Your task to perform on an android device: Create a new album called Planting and add the first 3 photos
Image 0: 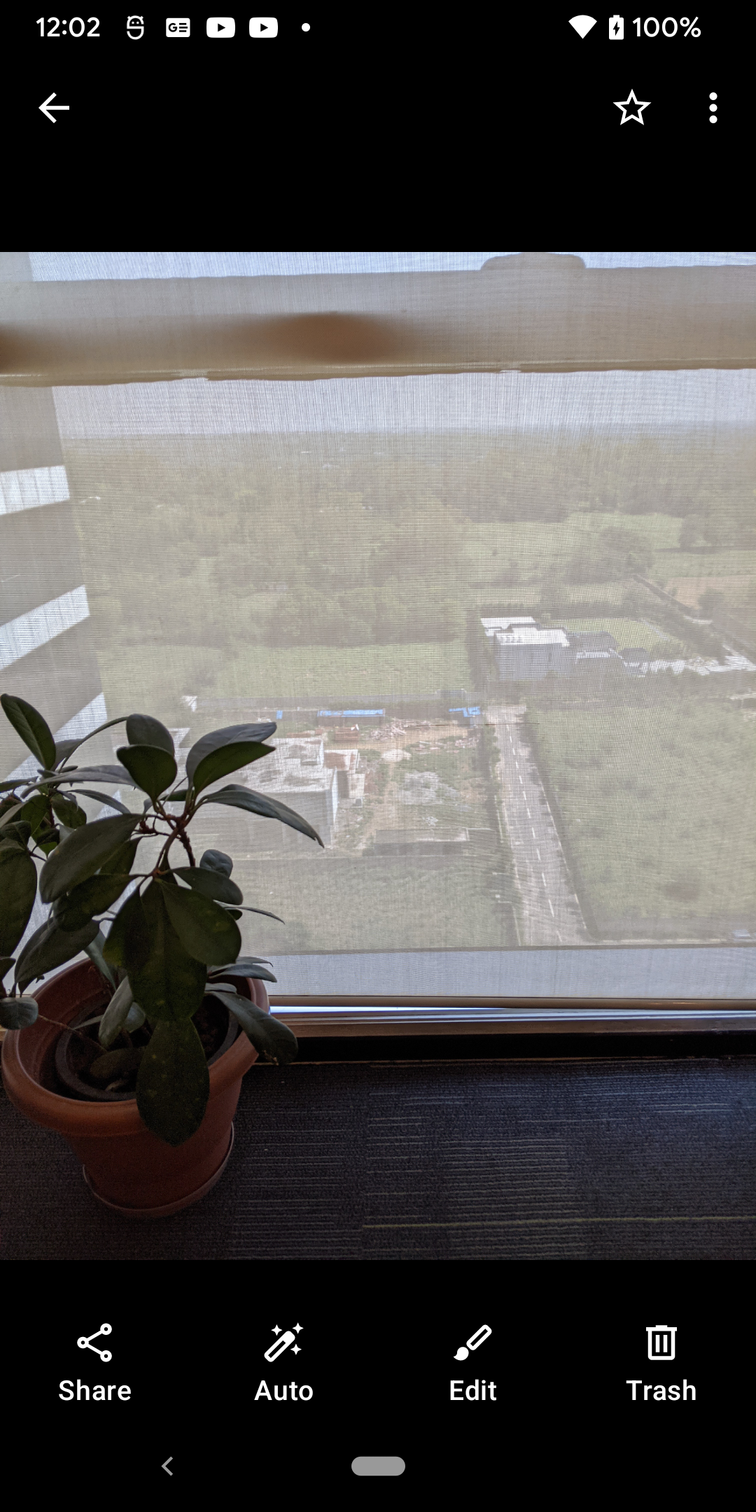
Go back to the previous page
Step 0: press back button
Image 1: 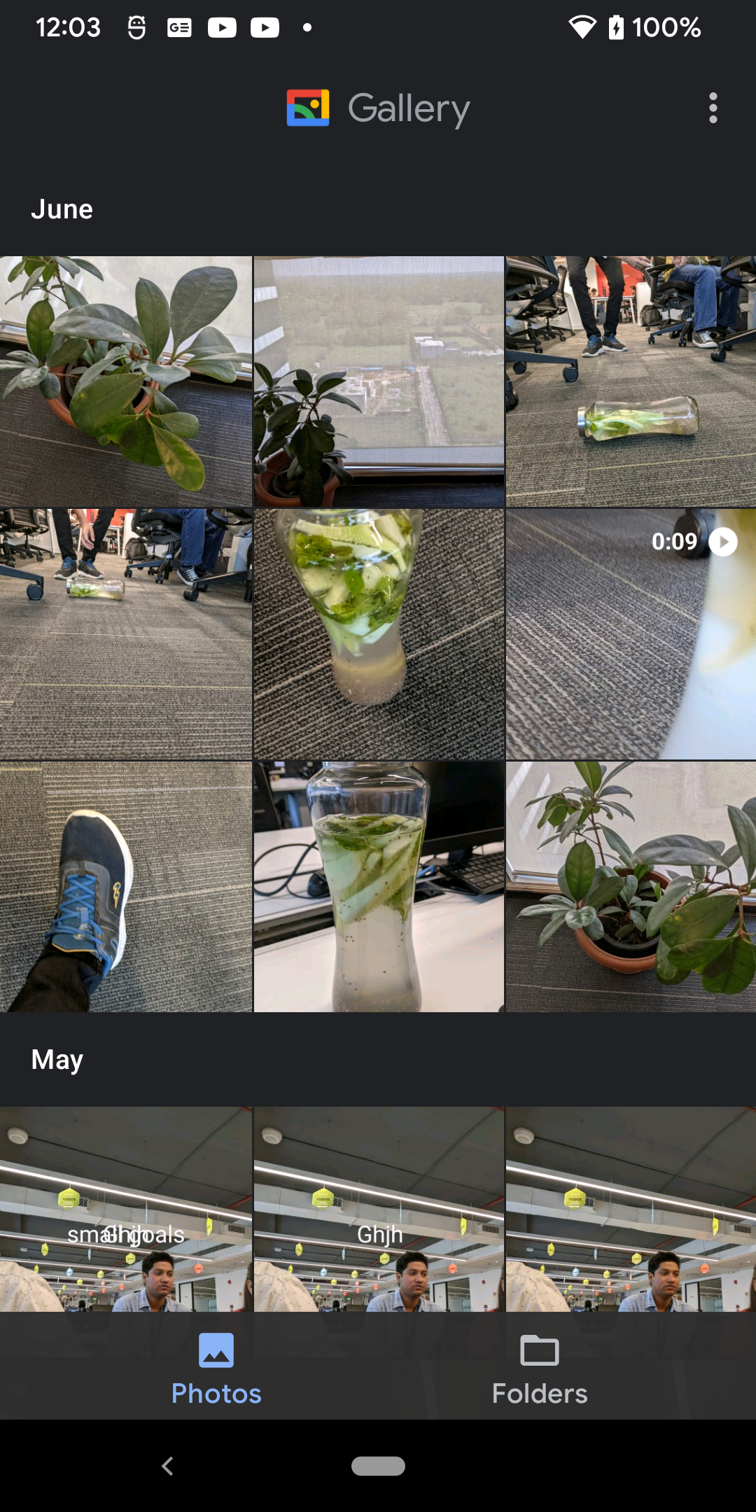
Go to the Folders section at the bottom right corner of the screen
Step 1: click (631, 1389)
Image 3: 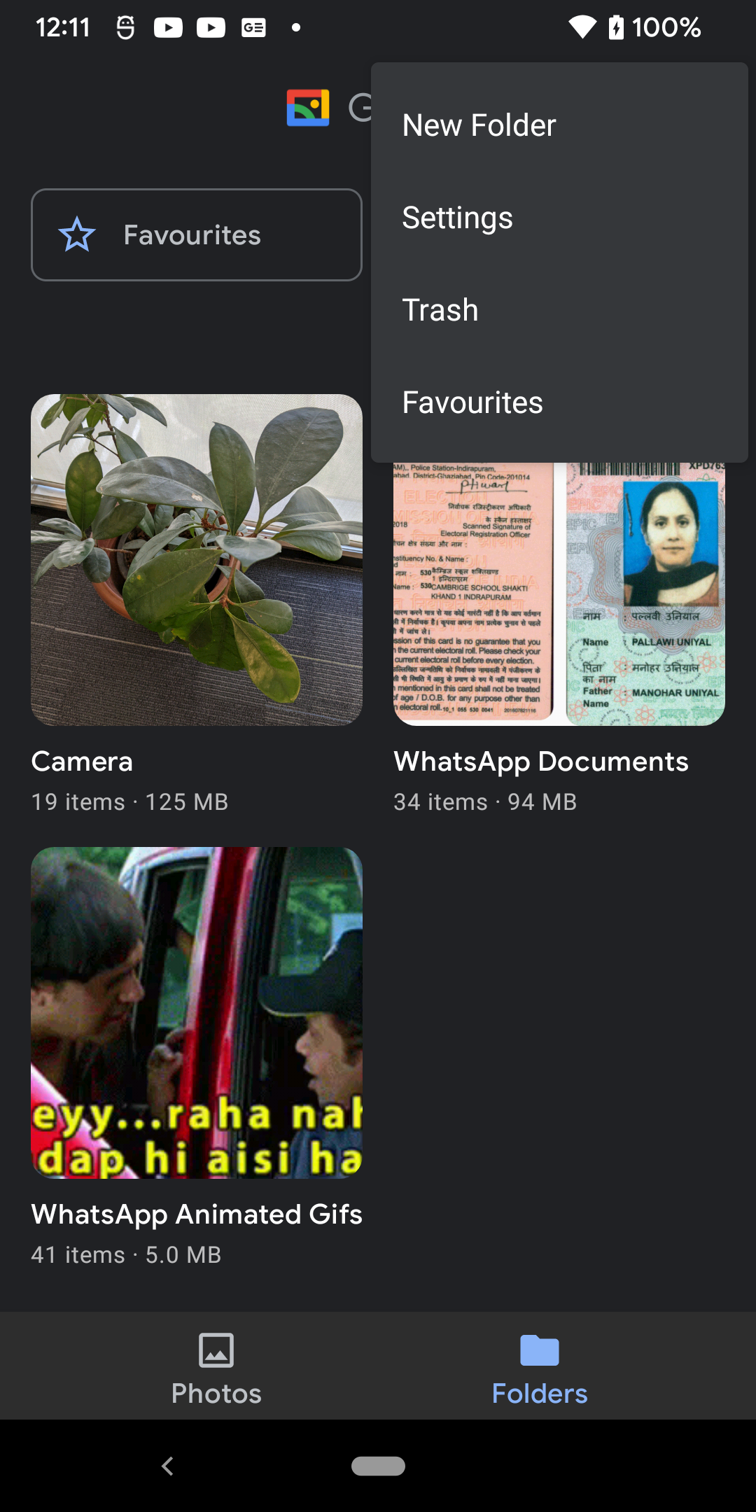
Click on the New Folder option at the top right corner of the screen
Step 3: click (559, 123)
Image 4: 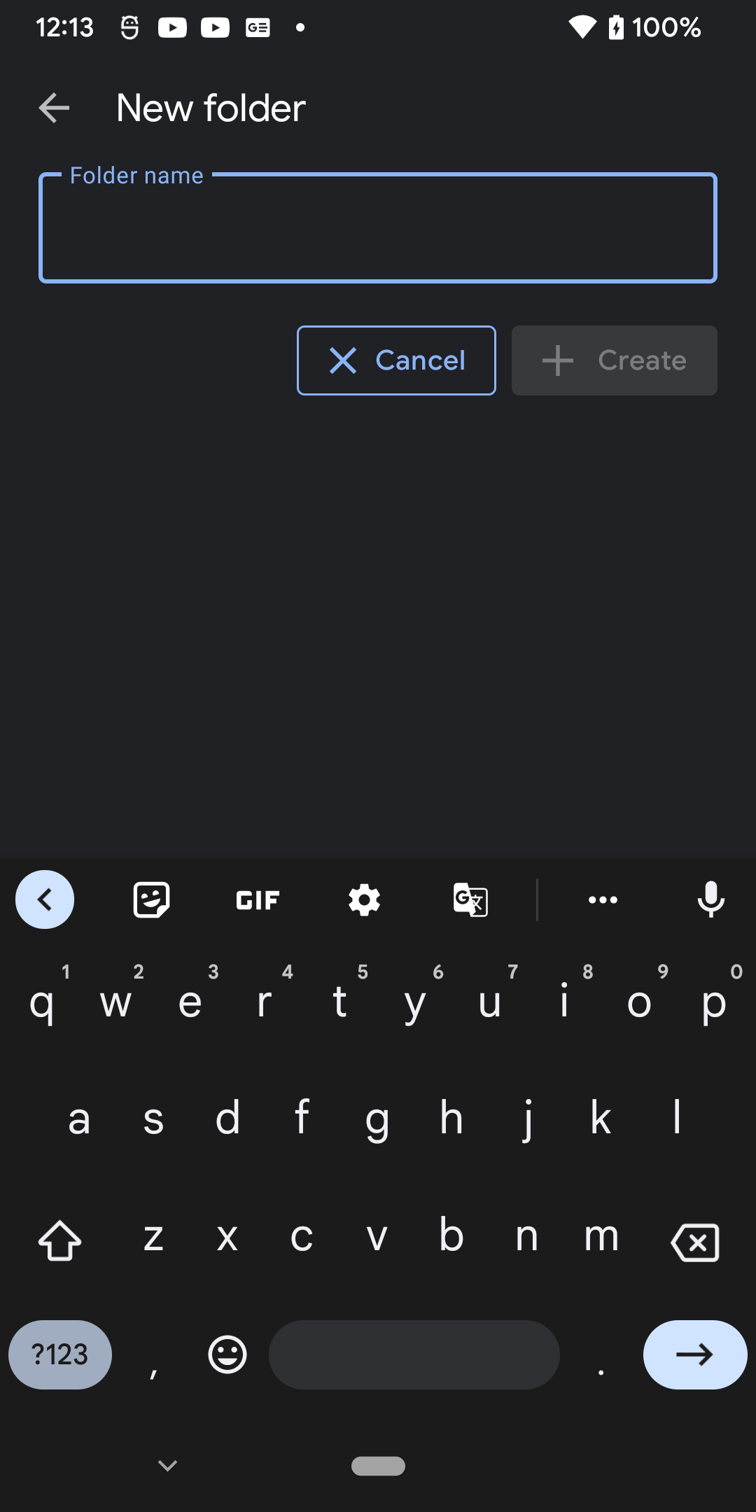
Add Folder Name as Planting
Step 4: type "Planting"
Image 5: 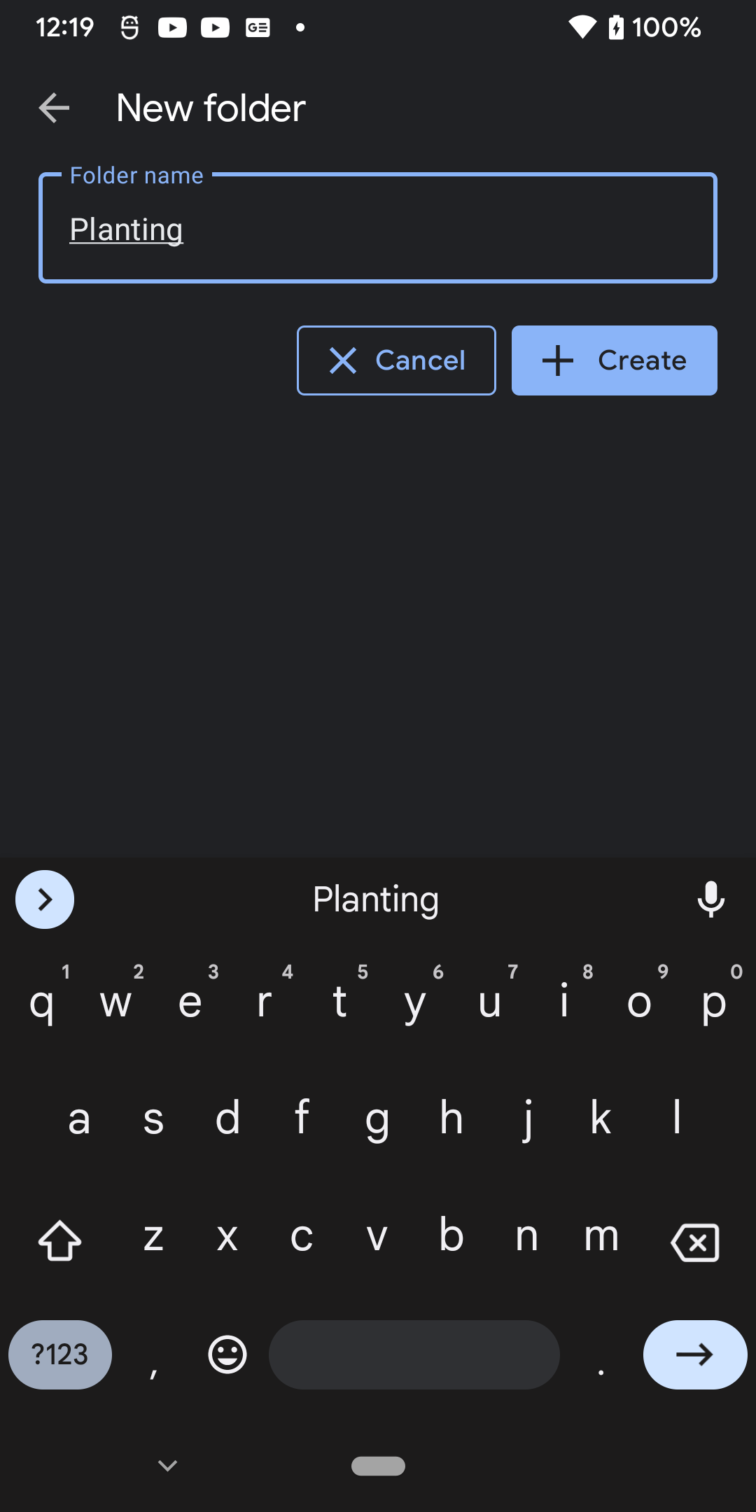
Click on the Create Button 
Step 5: click (615, 360)
Image 6: 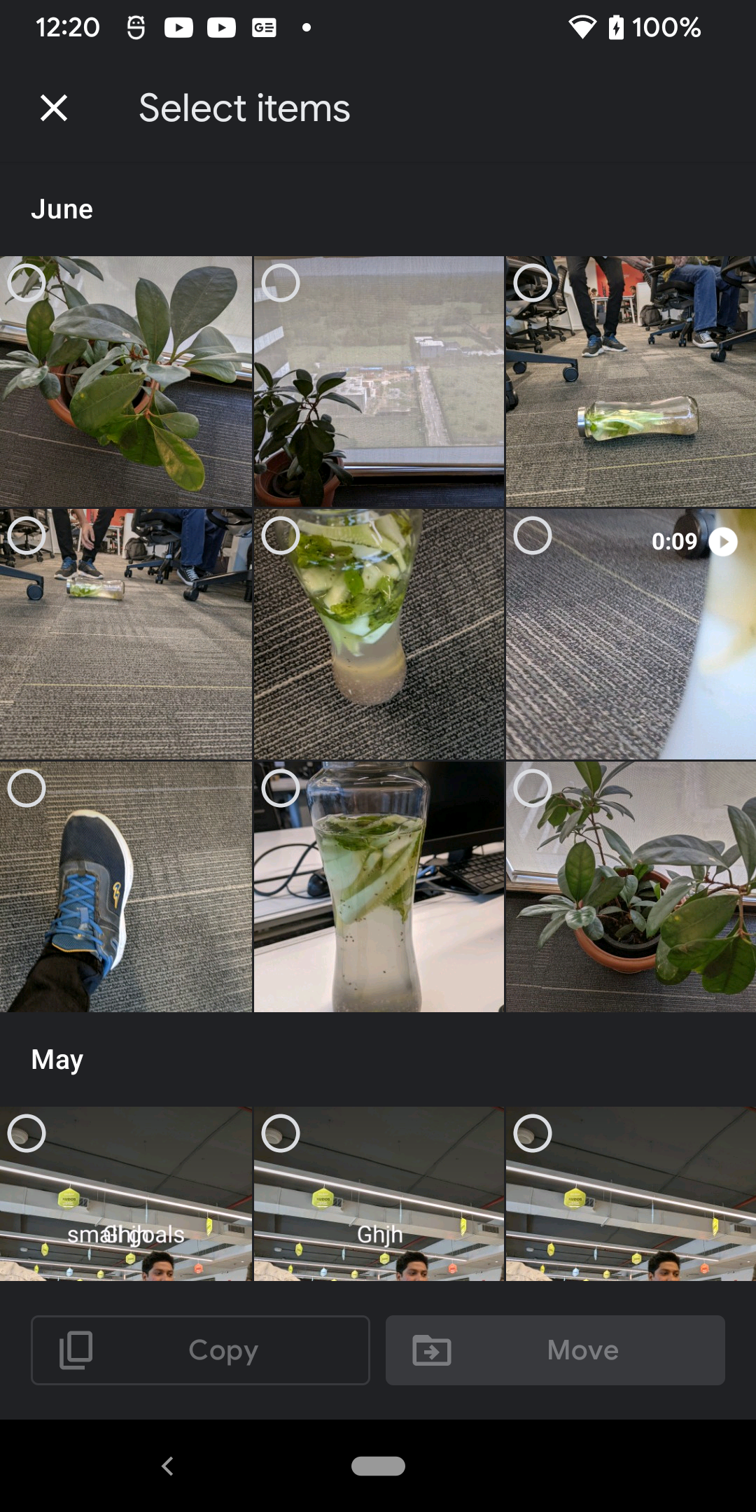
Select the First 3 photos
Step 6: click (126, 381)
Image 7: 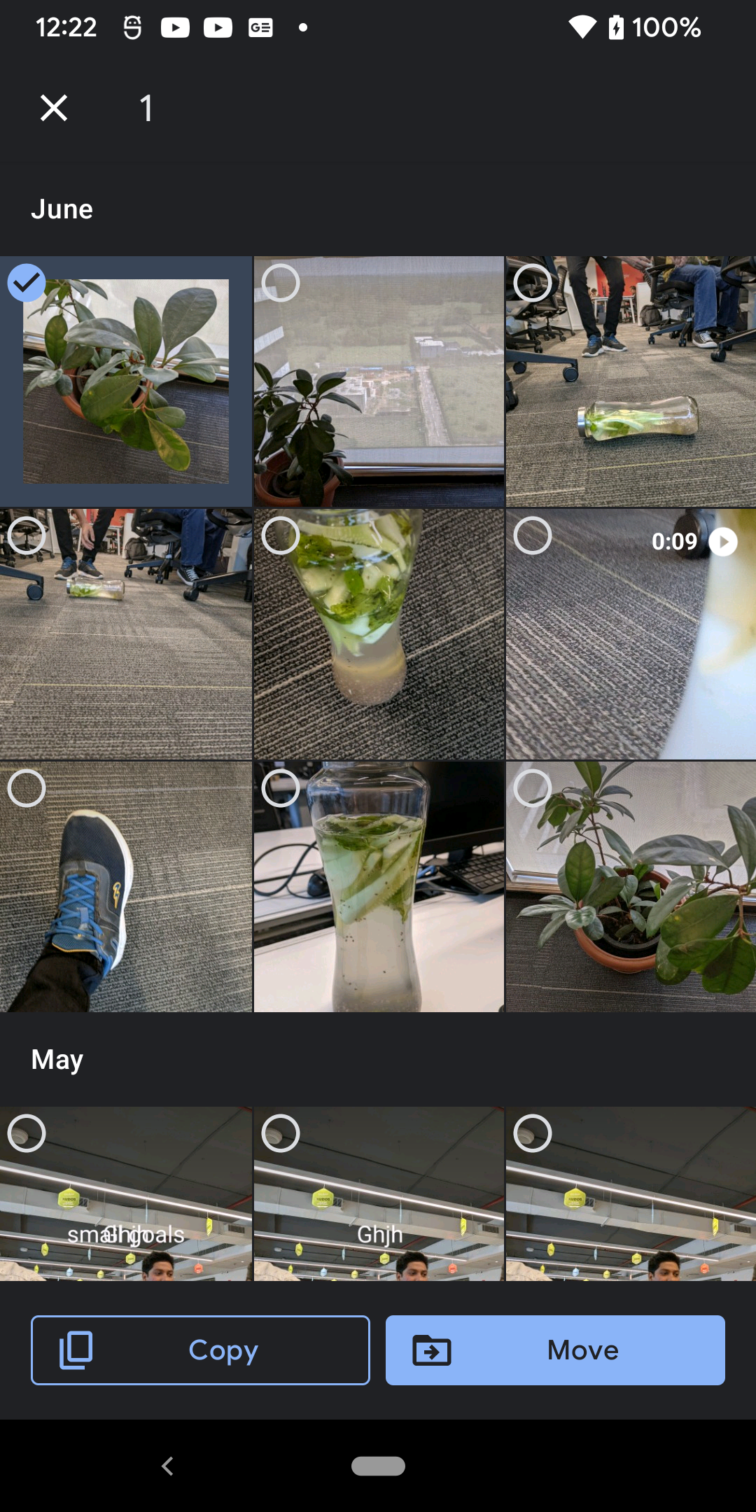
Select the First 3 photos
Step 7: click (379, 381)
Image 8: 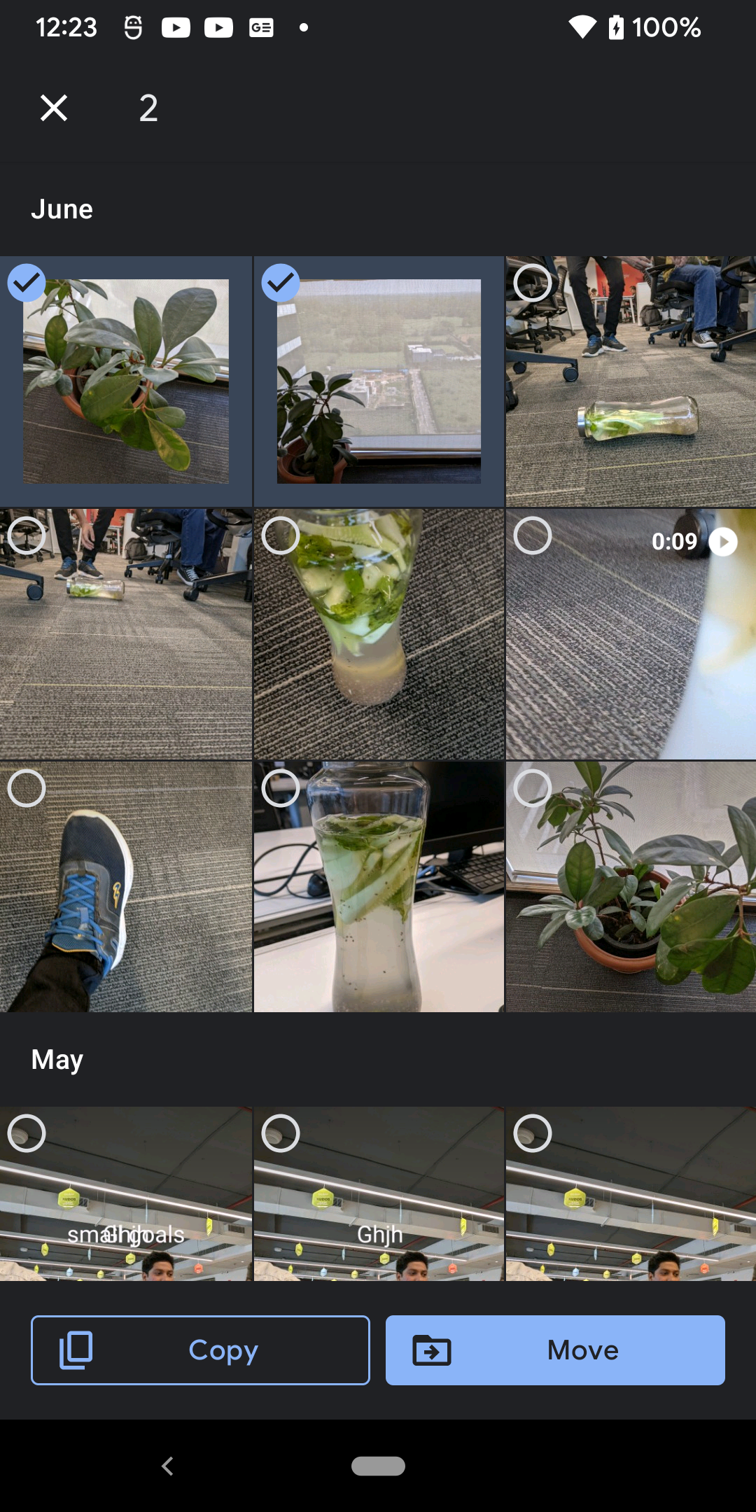
Select the First 3 photos
Step 8: click (631, 381)
Image 9: 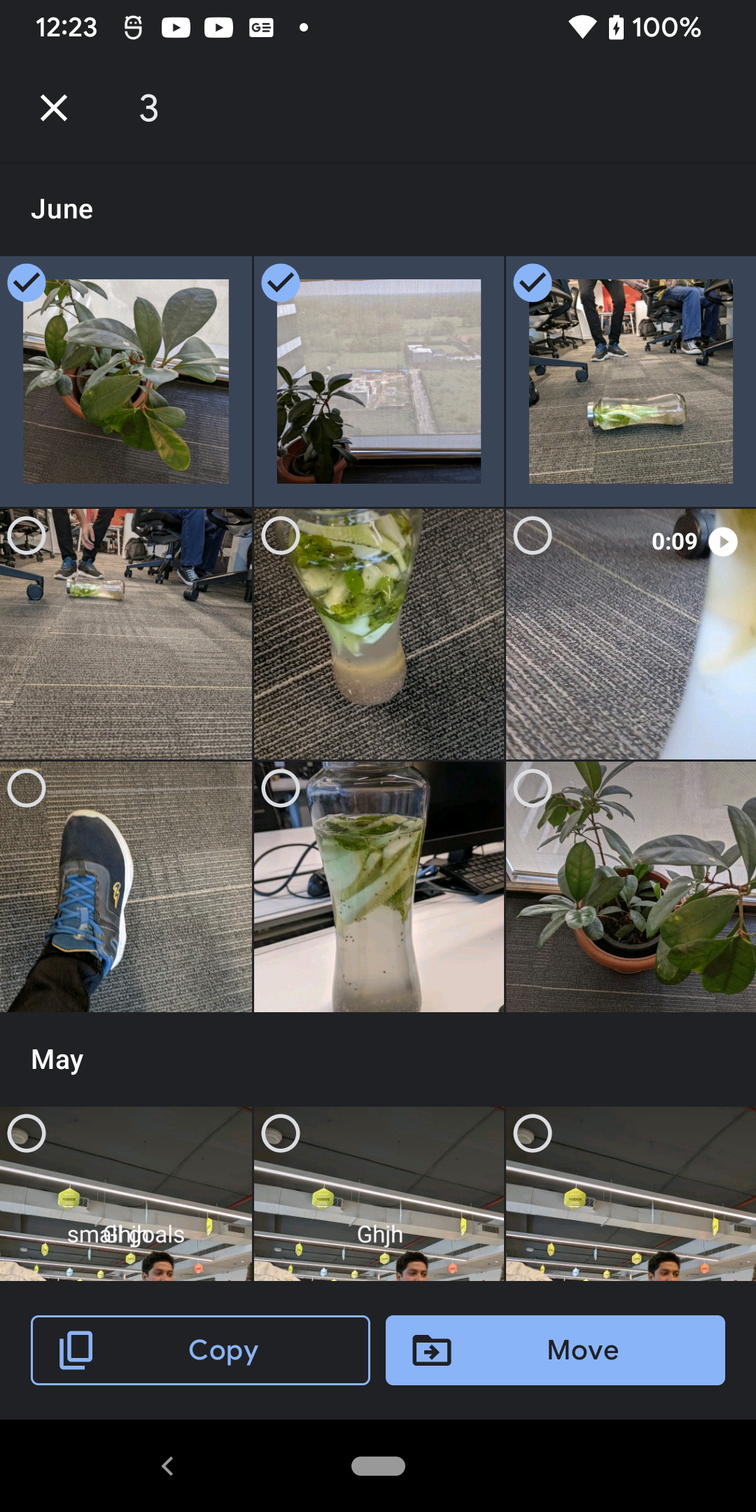
Click on the Move button at the bottom right corner of the screen
Step 9: click (555, 1350)
Image 10: 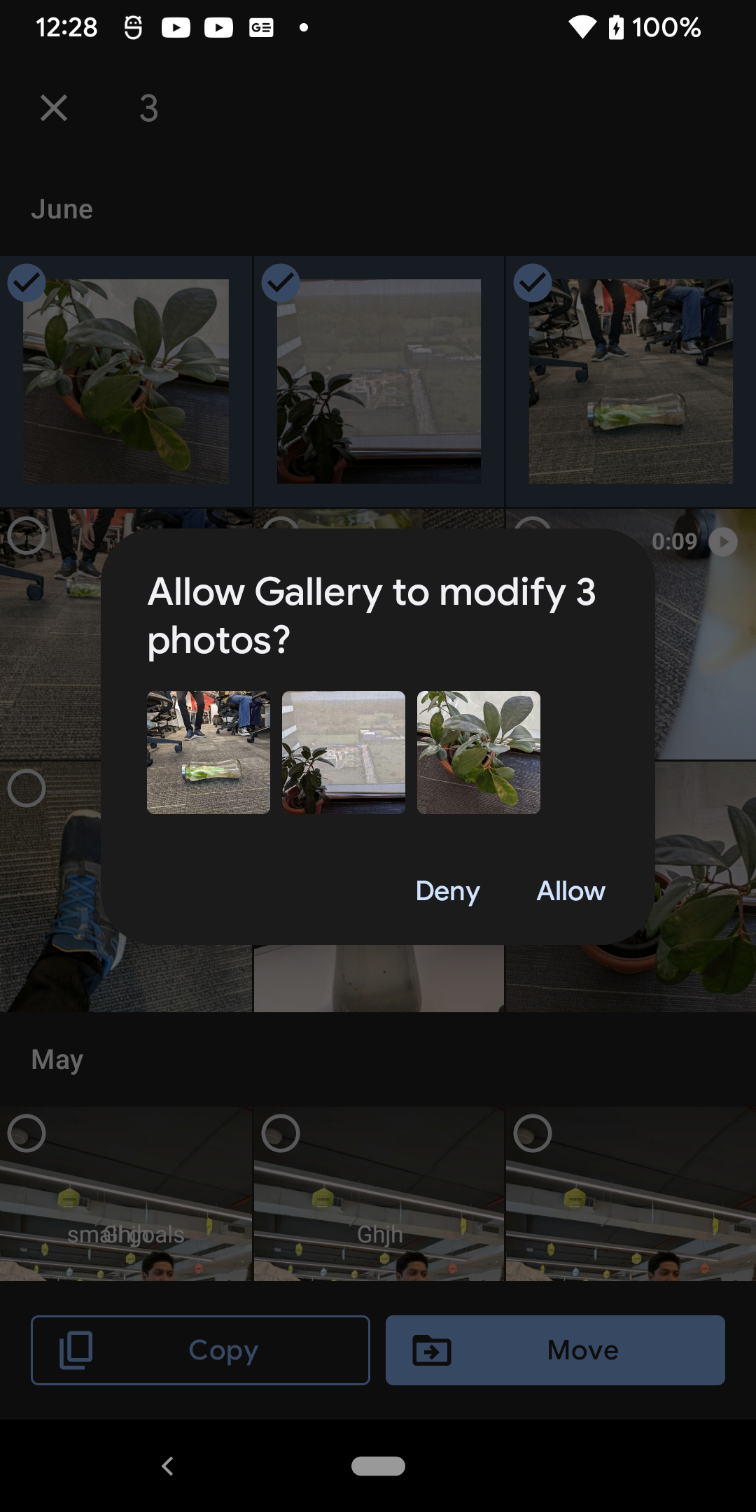
Click on the Allow button
Step 10: click (570, 890)